Your task to perform on an android device: I want see maybelline's lip gloss for my wife on the Maybelline app as it is my wife Purple Loon's favorite brand.
Image 0: 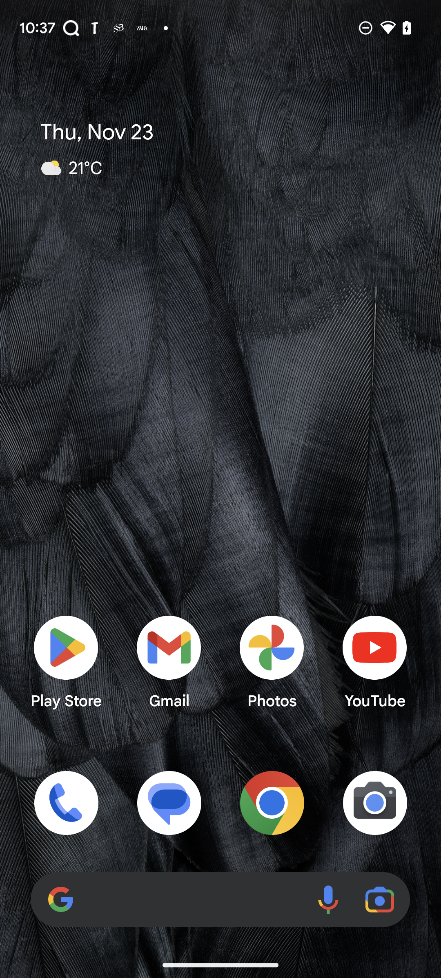
Open the Maybelline app.
Step 0: open app "Maybelline"
Image 1: 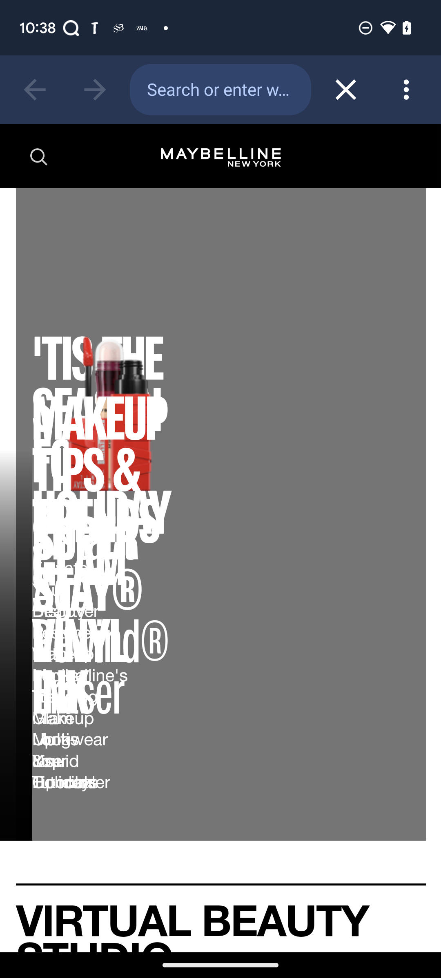
Click on the search icon on the left top side of the screen.
Step 1: click (221, 538)
Image 2: 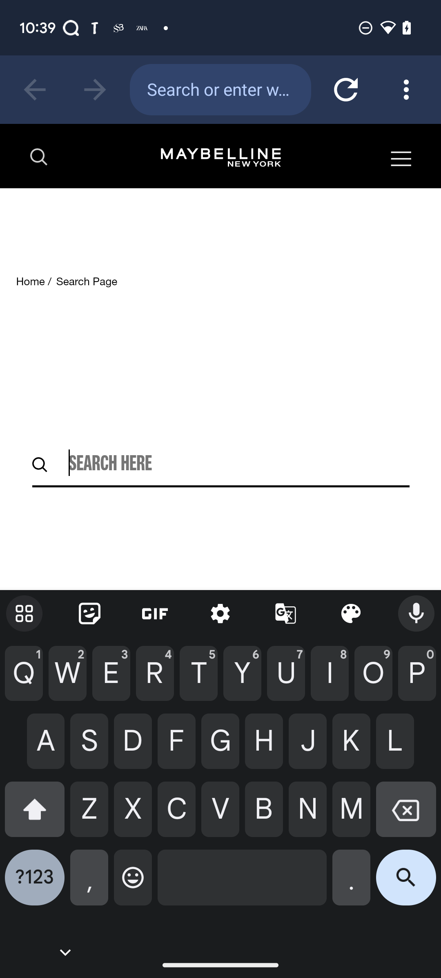
Enter Lip Gloss in the search bar.
Step 2: type "Lip Gloss"
Image 3: 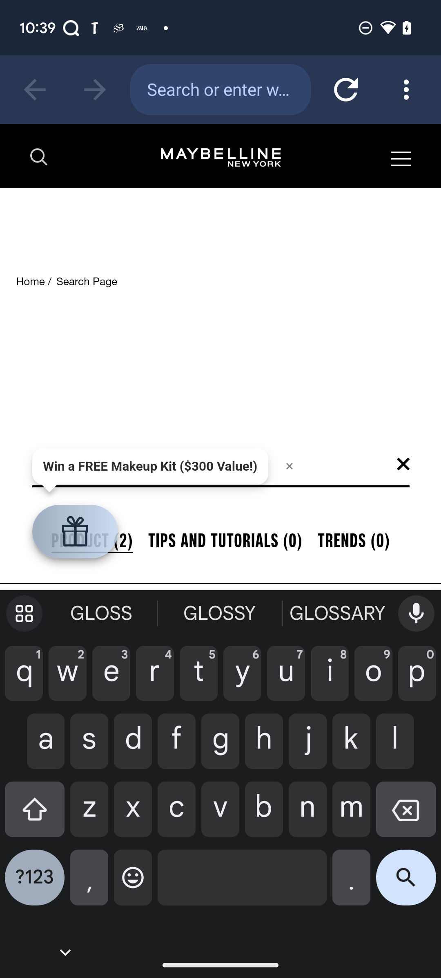
Click on the search icon on the bottom right side of the keyboard.
Step 3: click (406, 884)
Image 4: 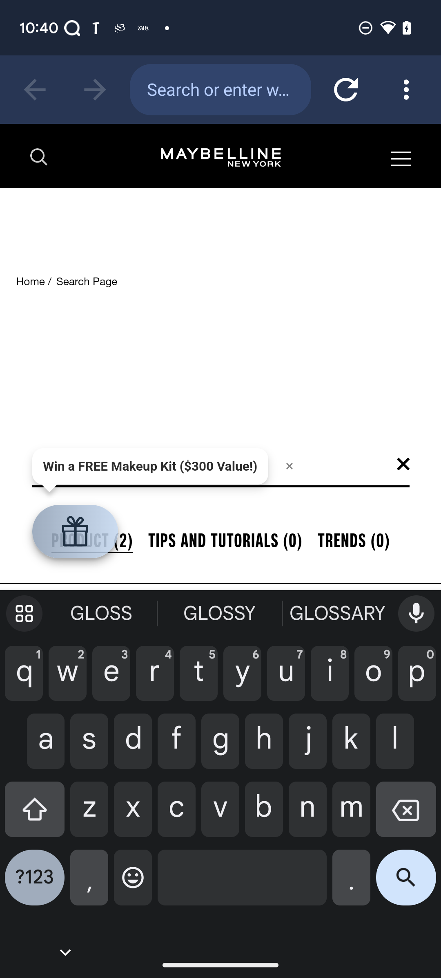
Click on the search icon on the bottom right side of the keyboard.
Step 4: wait
Image 5: 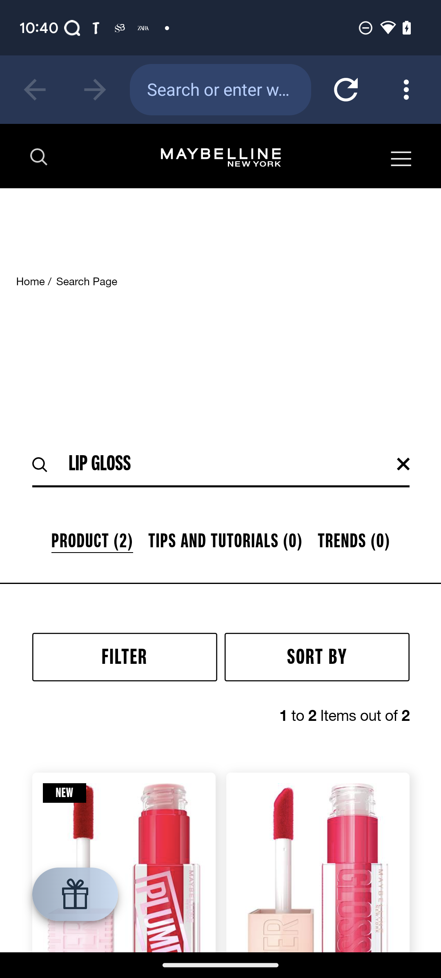
Swipe up to view more products.
Step 5: scroll down